Your task to perform on an android device: I want to set the goal for my running workout With some information about Name- Fit Morning, Date 12-23-2023, Start Time: 7:00 am, Duration: 30 Mins, Miles- 5KM, Calories : 200
Image 0: 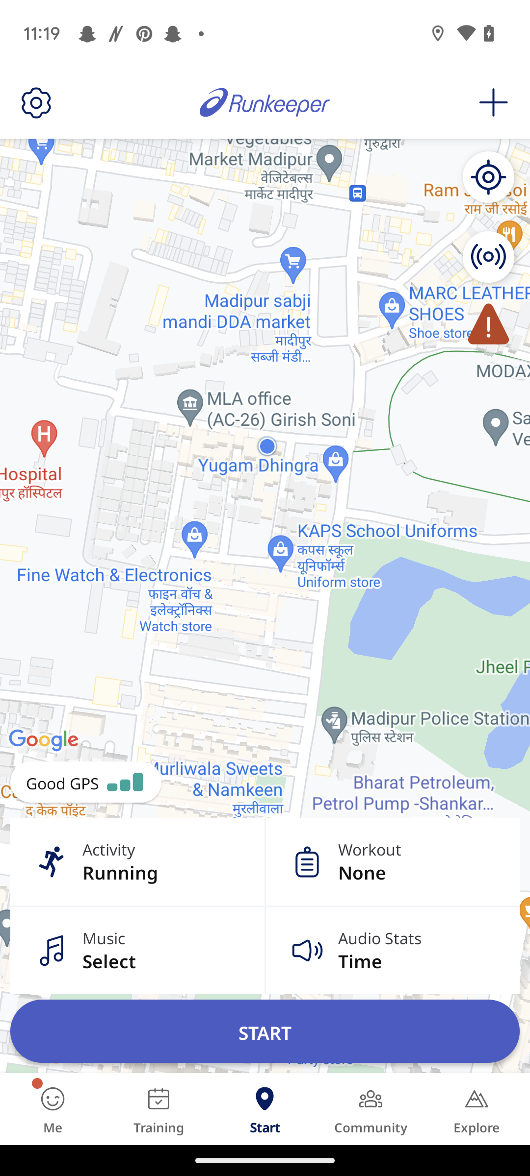
Click on the create icon 
Step 0: click (493, 102)
Image 1: 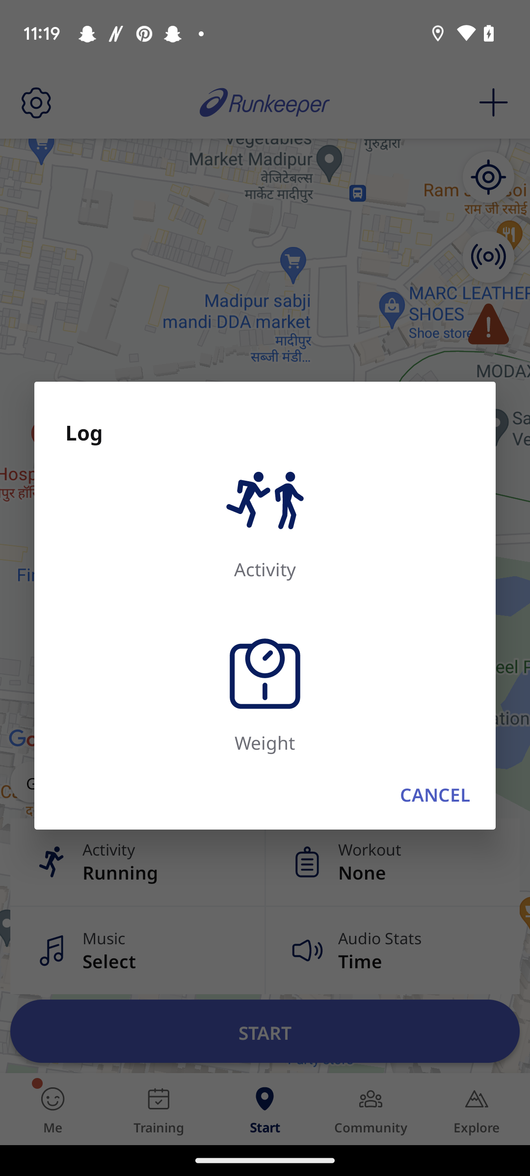
Click on the Activity button
Step 1: click (265, 500)
Image 2: 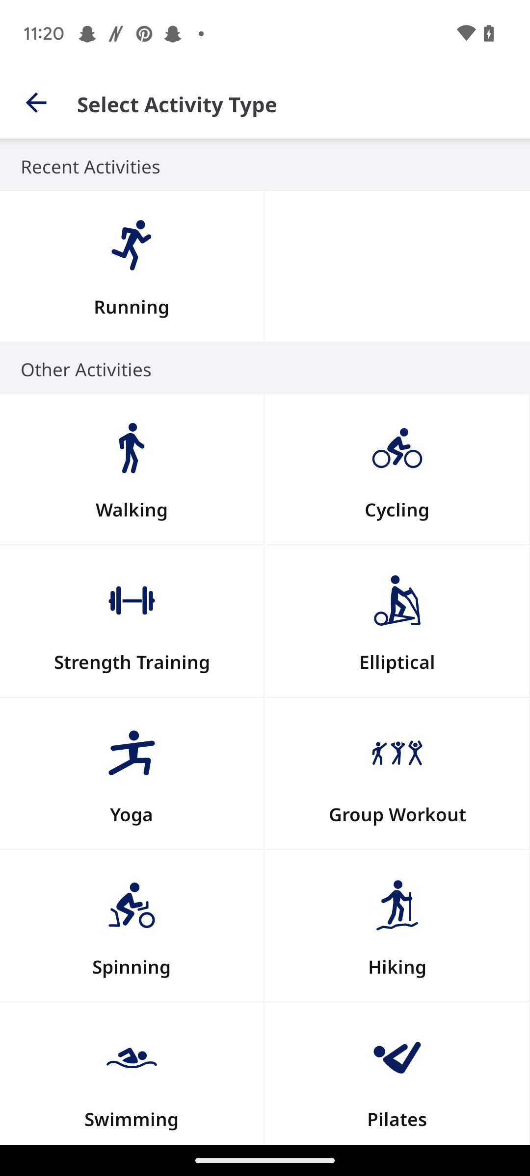
Click on the Walking 
Step 2: click (98, 452)
Image 3: 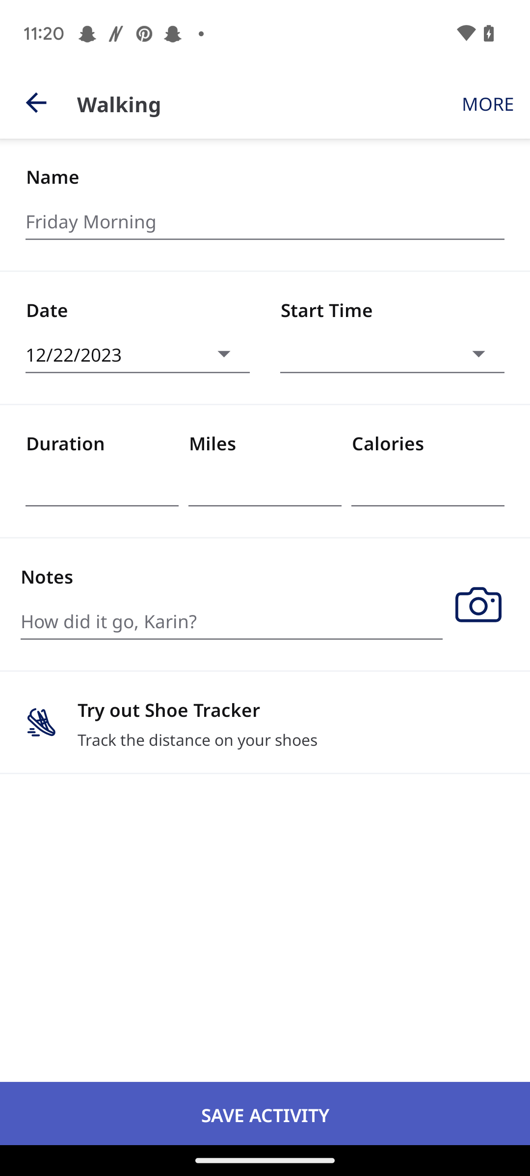
Click on the Name  bar
Step 3: click (265, 220)
Image 5: 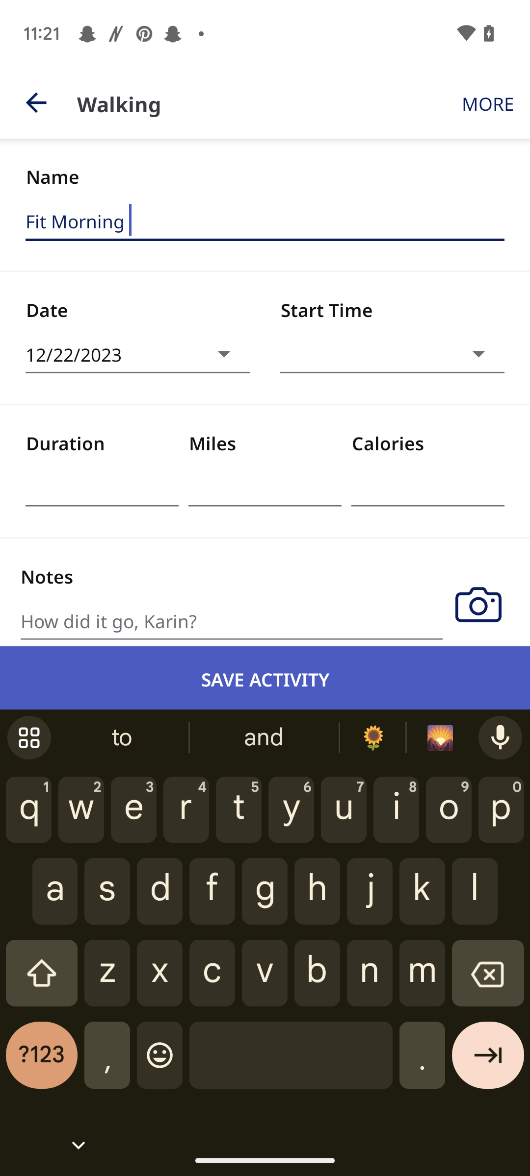
Click on the date section 
Step 5: click (137, 353)
Image 6: 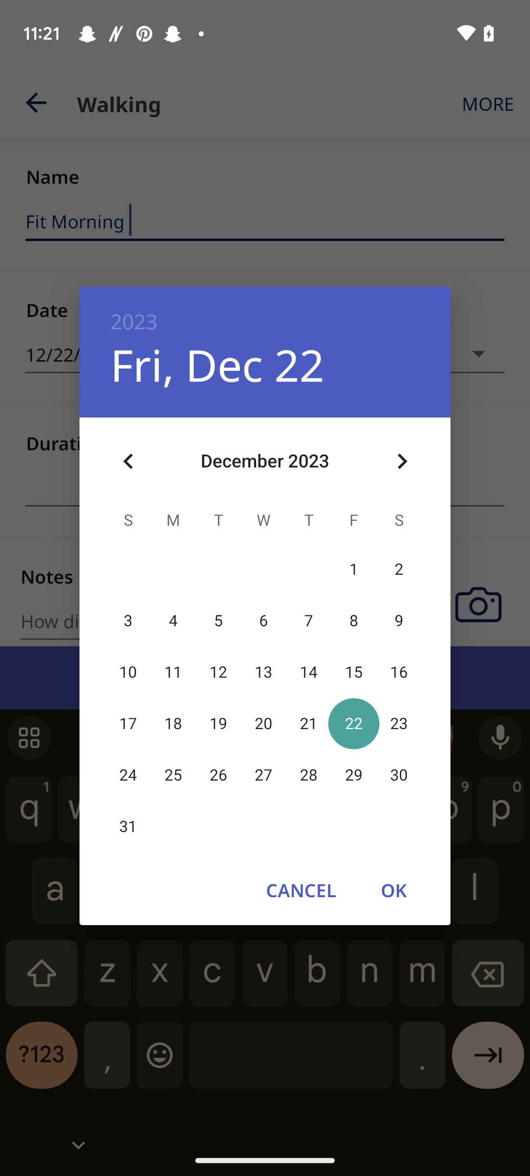
Click on the 23 date 
Step 6: click (399, 724)
Image 7: 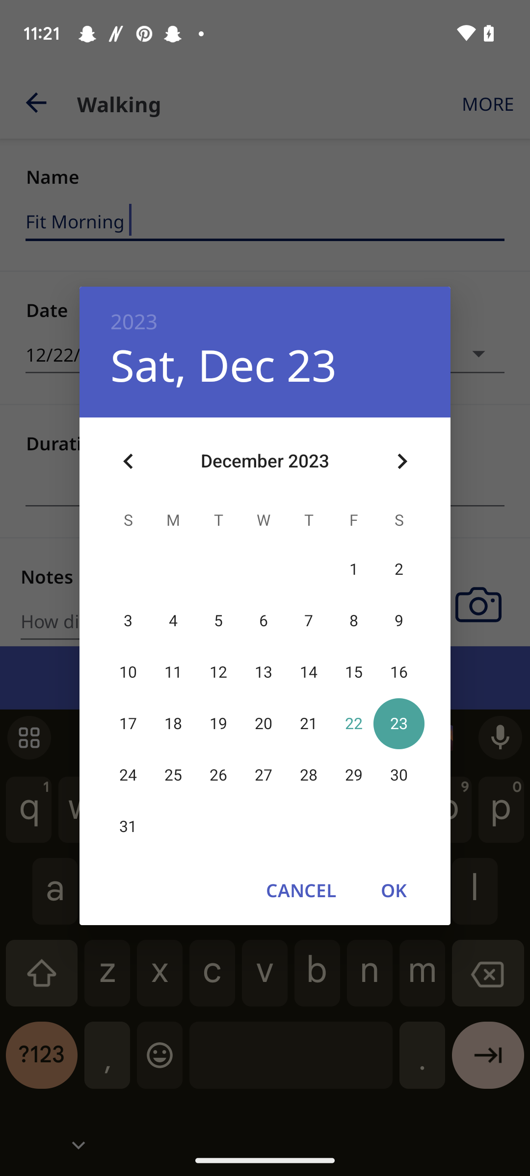
Click on the ok button
Step 7: click (394, 888)
Image 8: 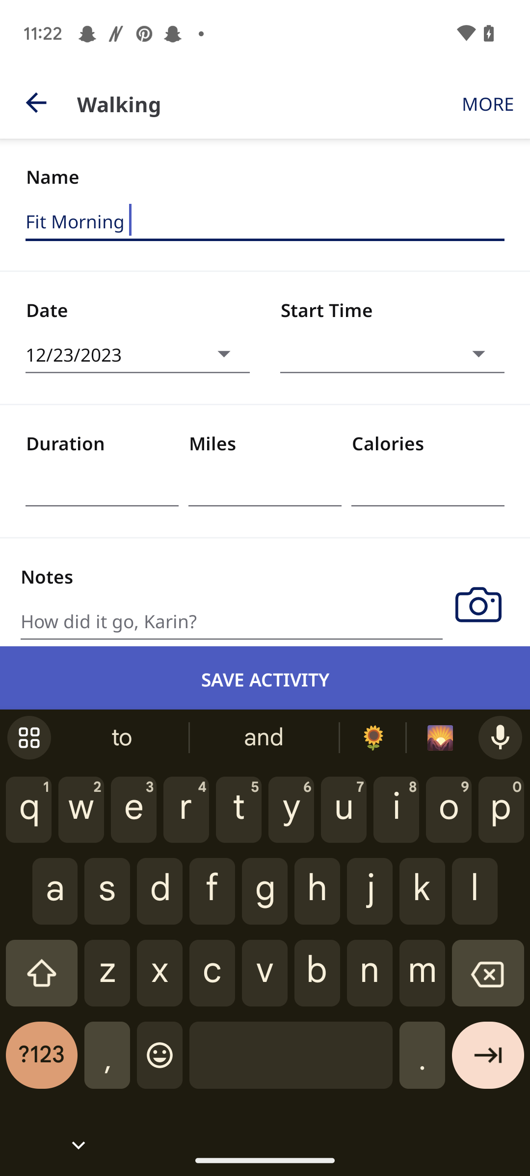
Click on the start time
Step 8: click (320, 355)
Image 9: 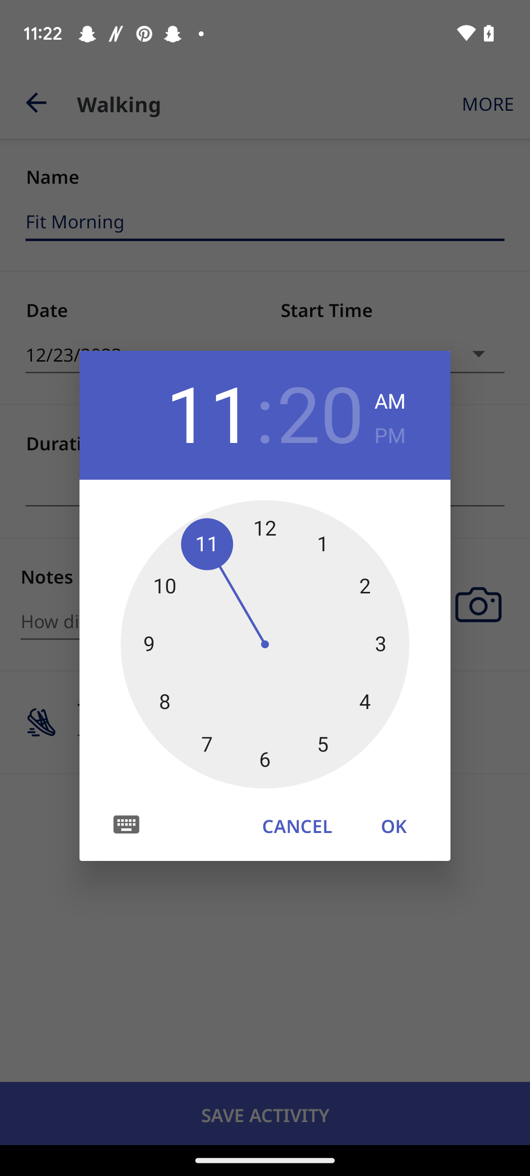
Set the time at 7 am 
Step 9: click (203, 741)
Image 10: 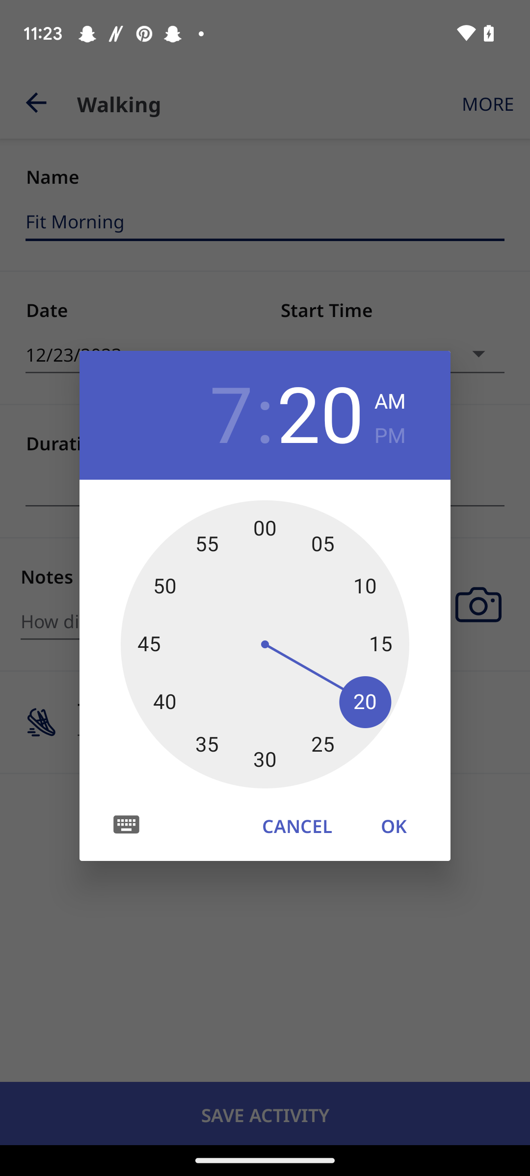
Set the time at 7 am 
Step 10: click (266, 521)
Image 11: 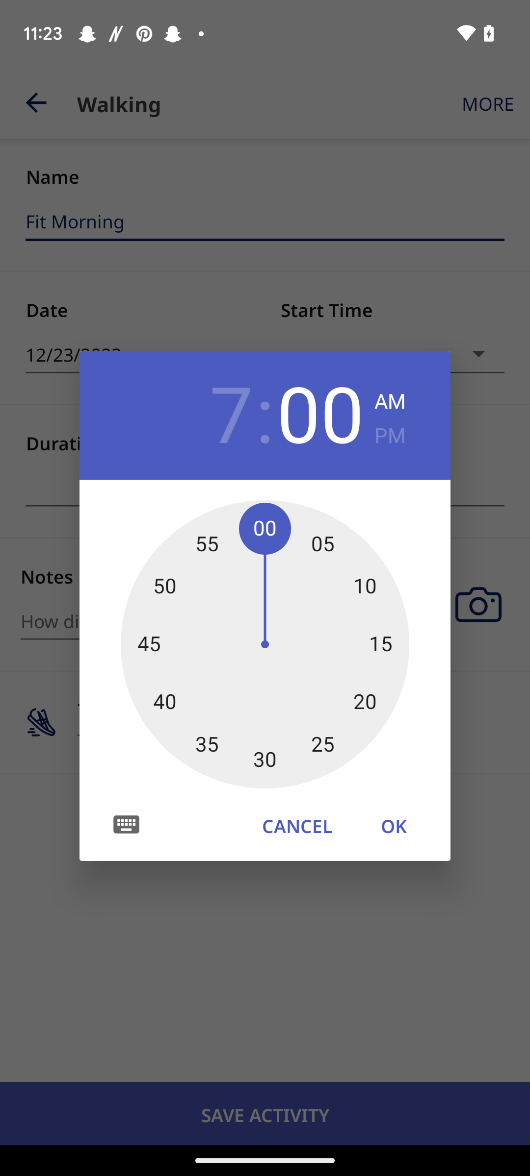
Click on the ok button
Step 11: click (394, 825)
Image 12: 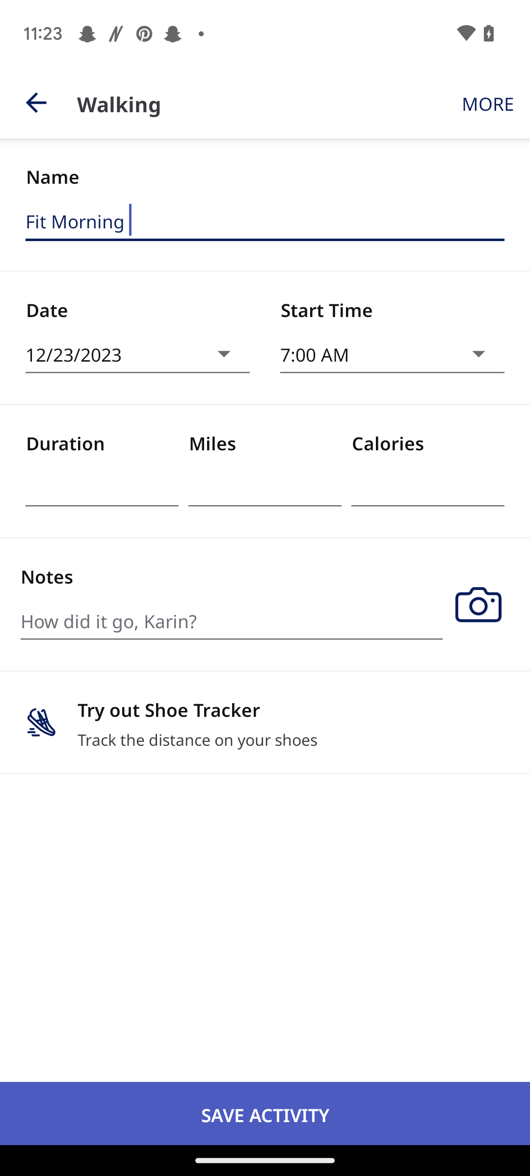
Click on the Duration option 
Step 12: click (102, 487)
Image 13: 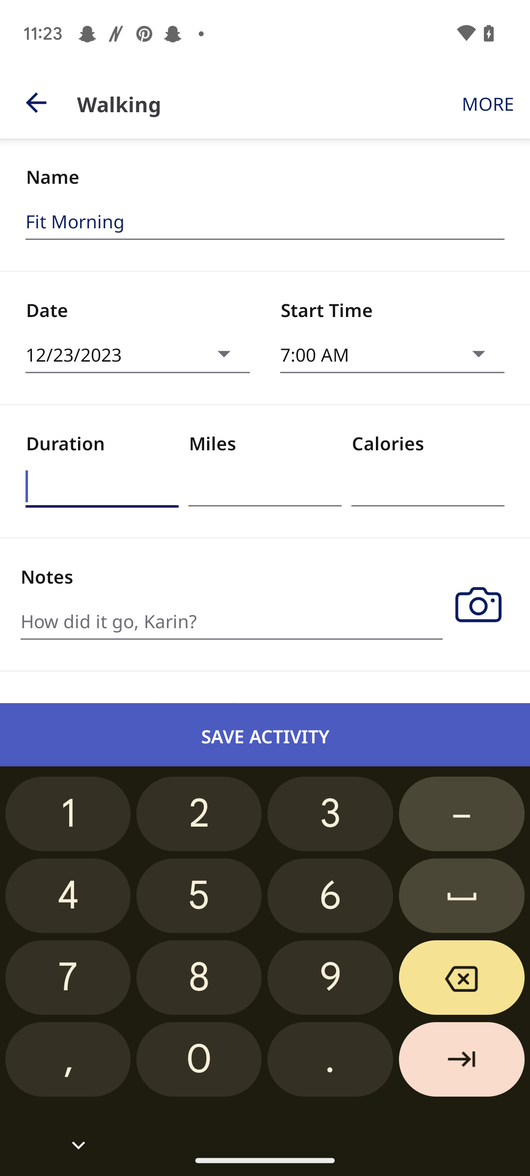
set the duration on 30 
Step 13: click (312, 811)
Image 14: 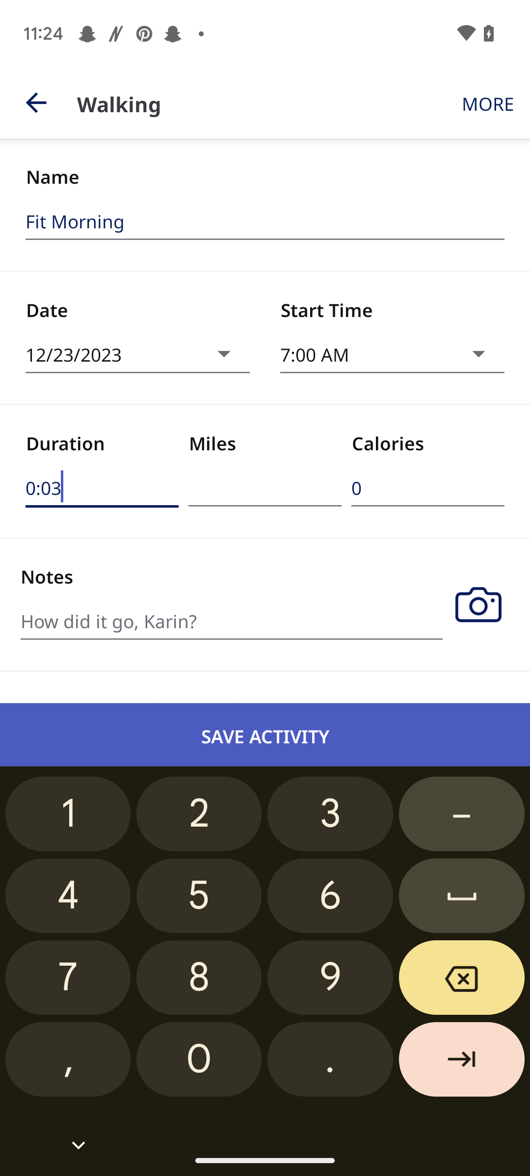
set the duration on 30 
Step 14: click (209, 1078)
Image 16: 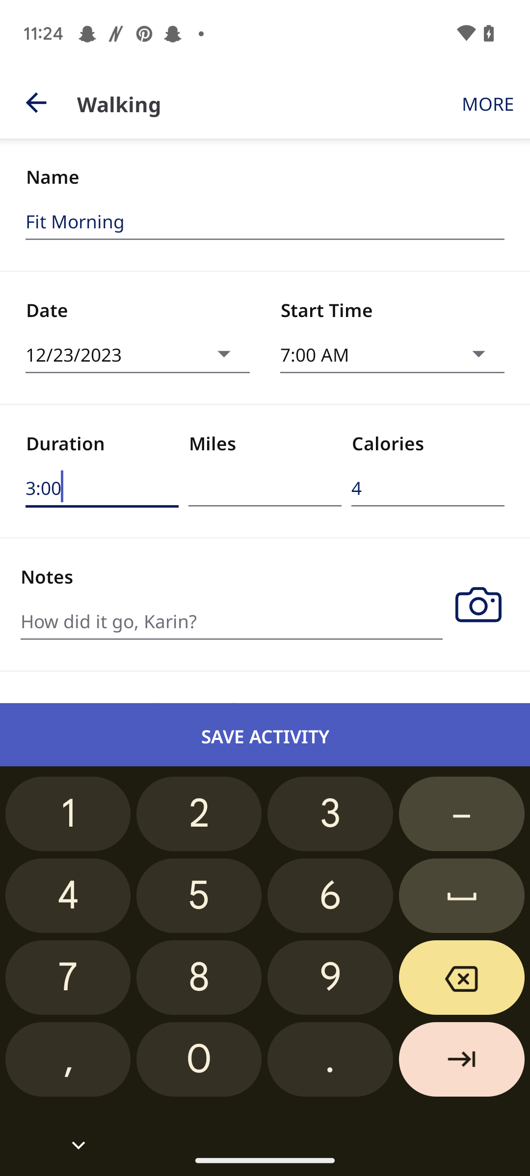
set the duration on 30 
Step 16: click (188, 1065)
Image 17: 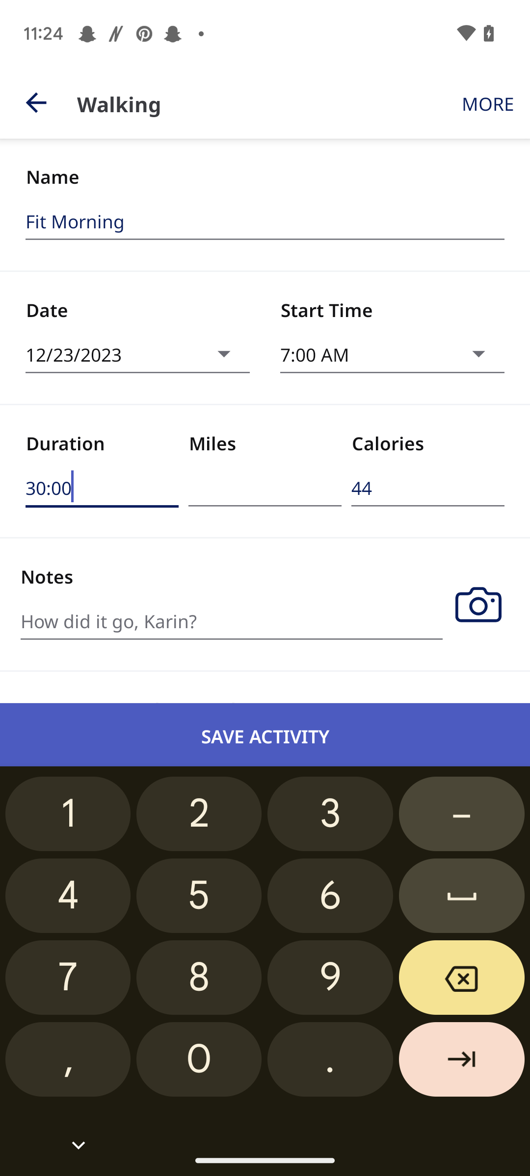
Click on the Miles option 
Step 17: click (265, 487)
Image 18: 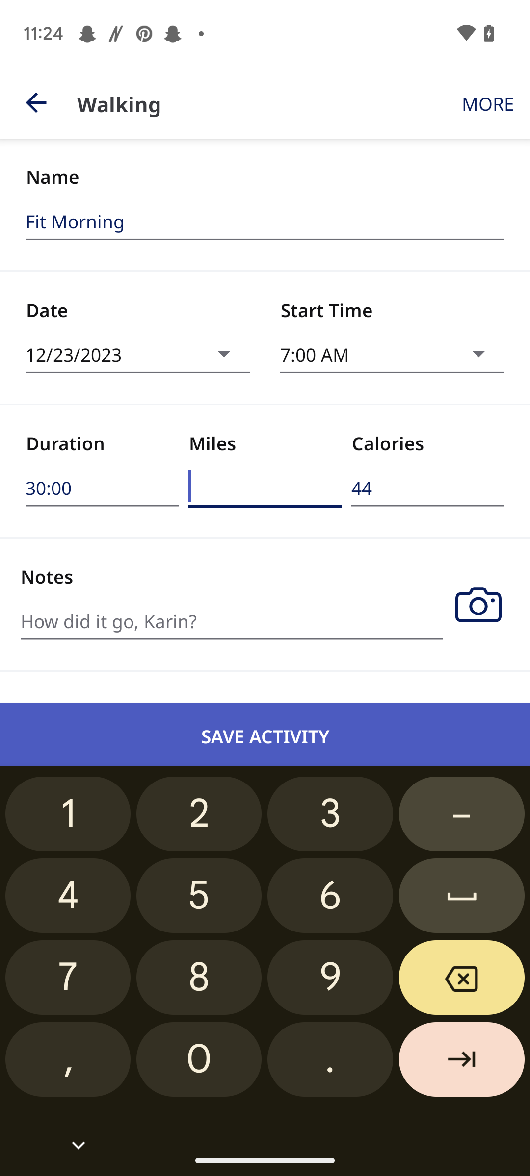
Set the miles on 5 
Step 18: click (225, 895)
Image 19: 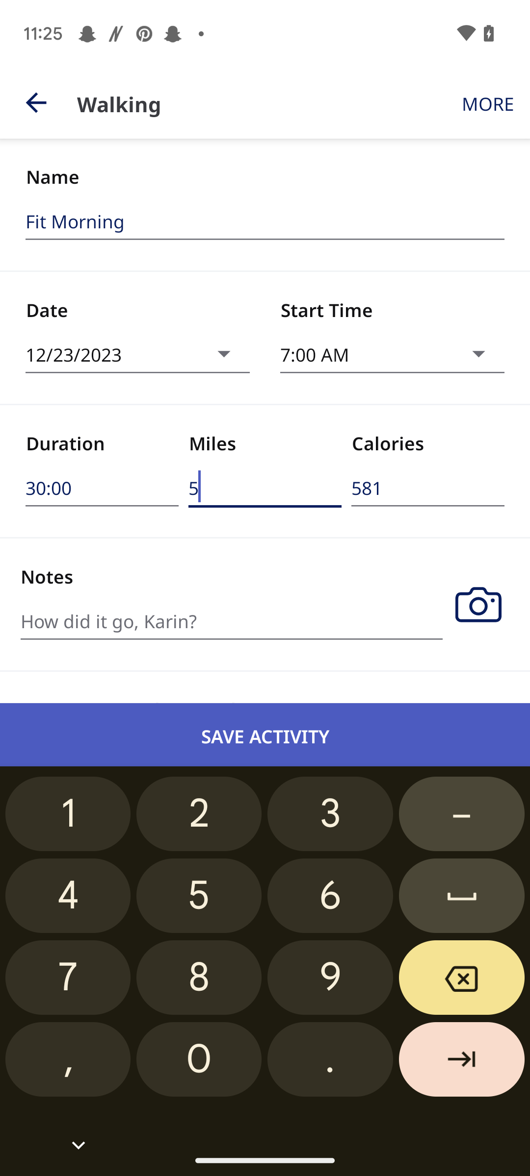
Click on the save activity button
Step 19: click (265, 735)